Your task to perform on an android device: In the WeatherBug app. Check the current weather forecast conditions in New York.
Image 0: 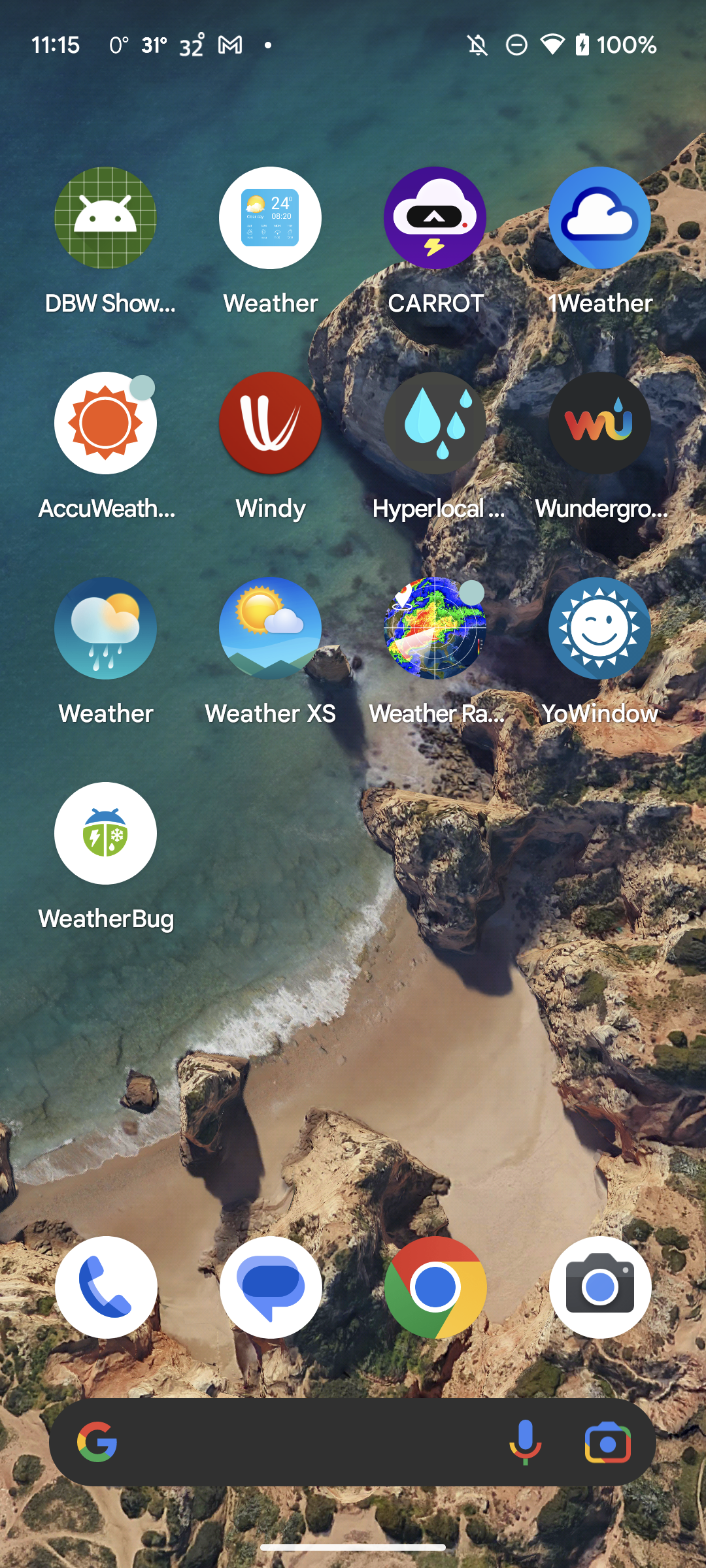
Open the WeatherBug app
Step 0: open app "WeatherBug"
Image 1: 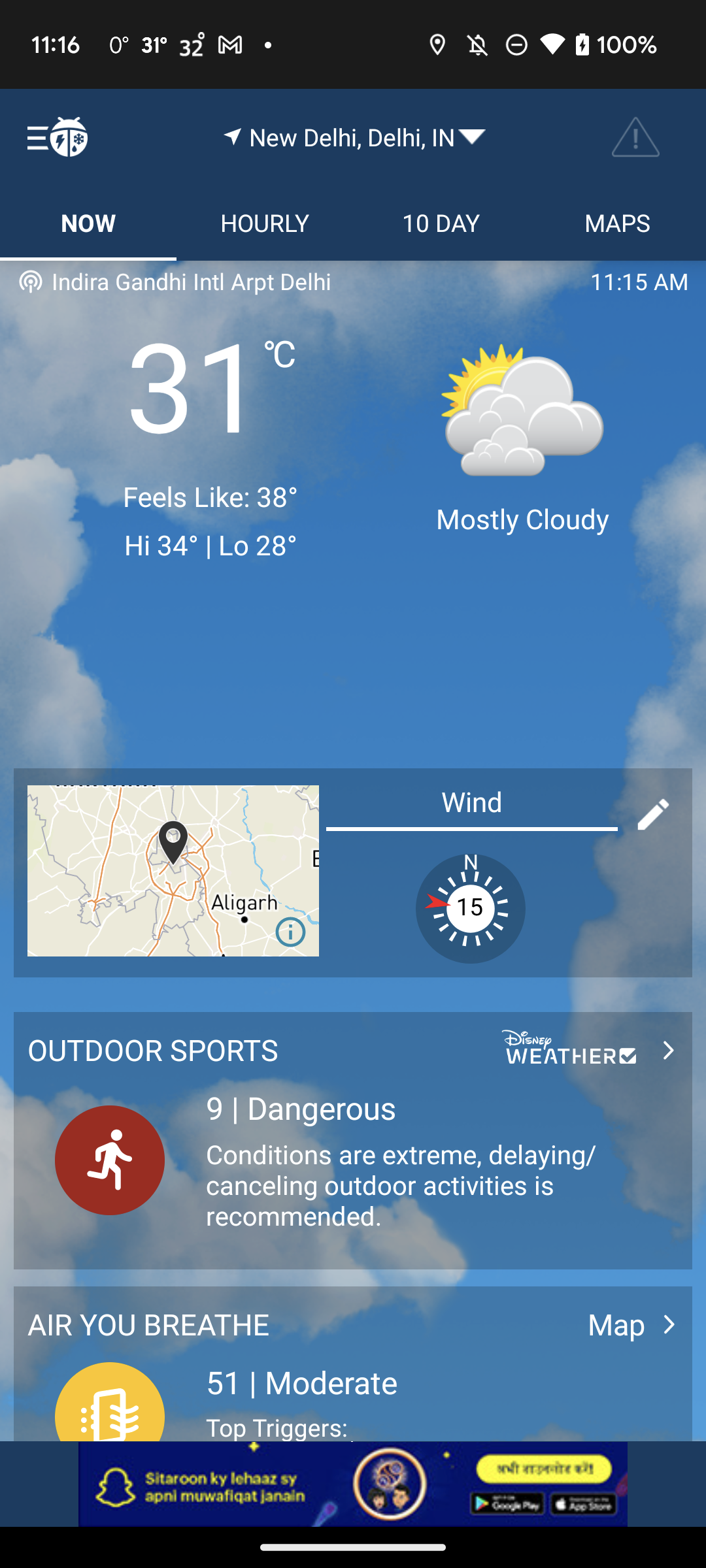
Click on New Delhi,Delhi,IN location at top of the screen
Step 1: click (367, 137)
Image 2: 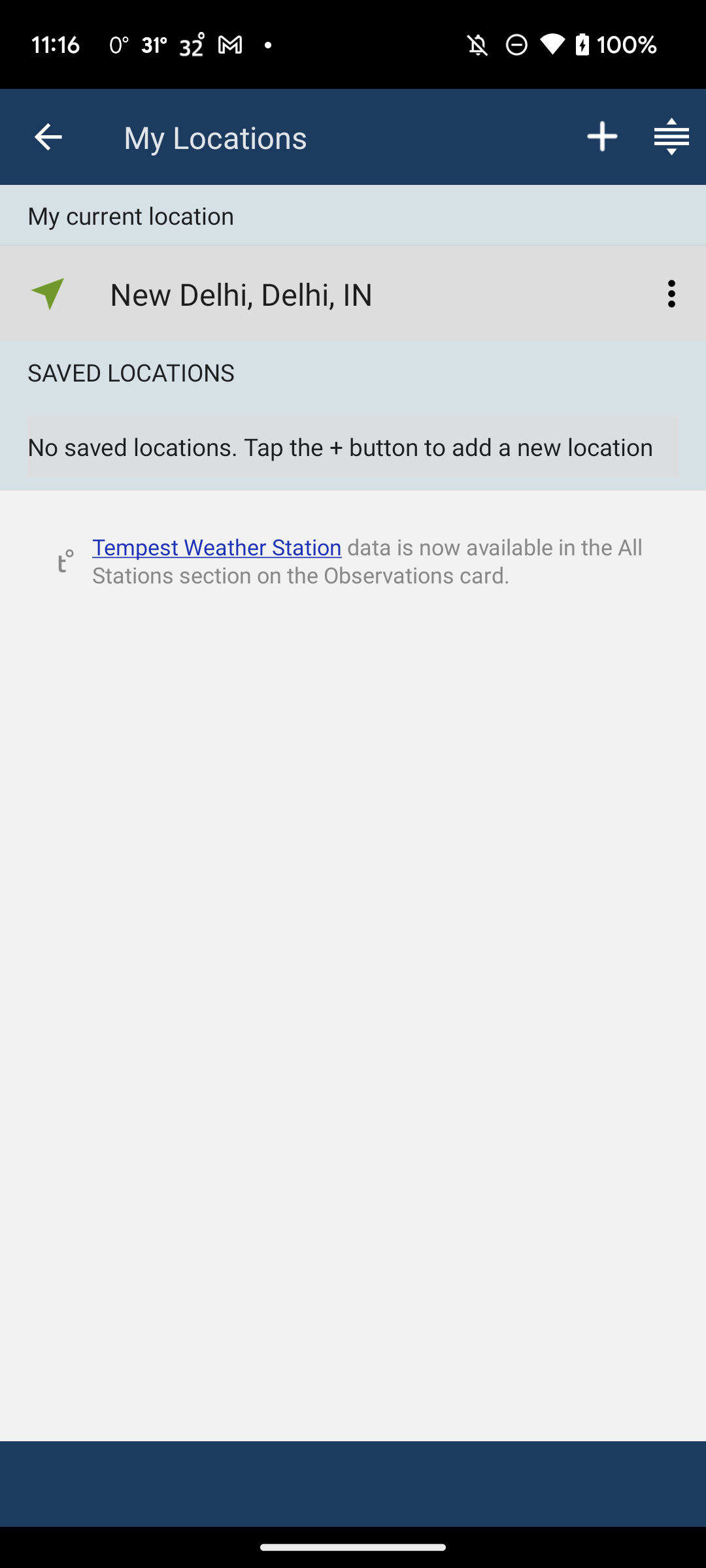
Click on the plus button at top of the screen
Step 2: click (603, 137)
Image 3: 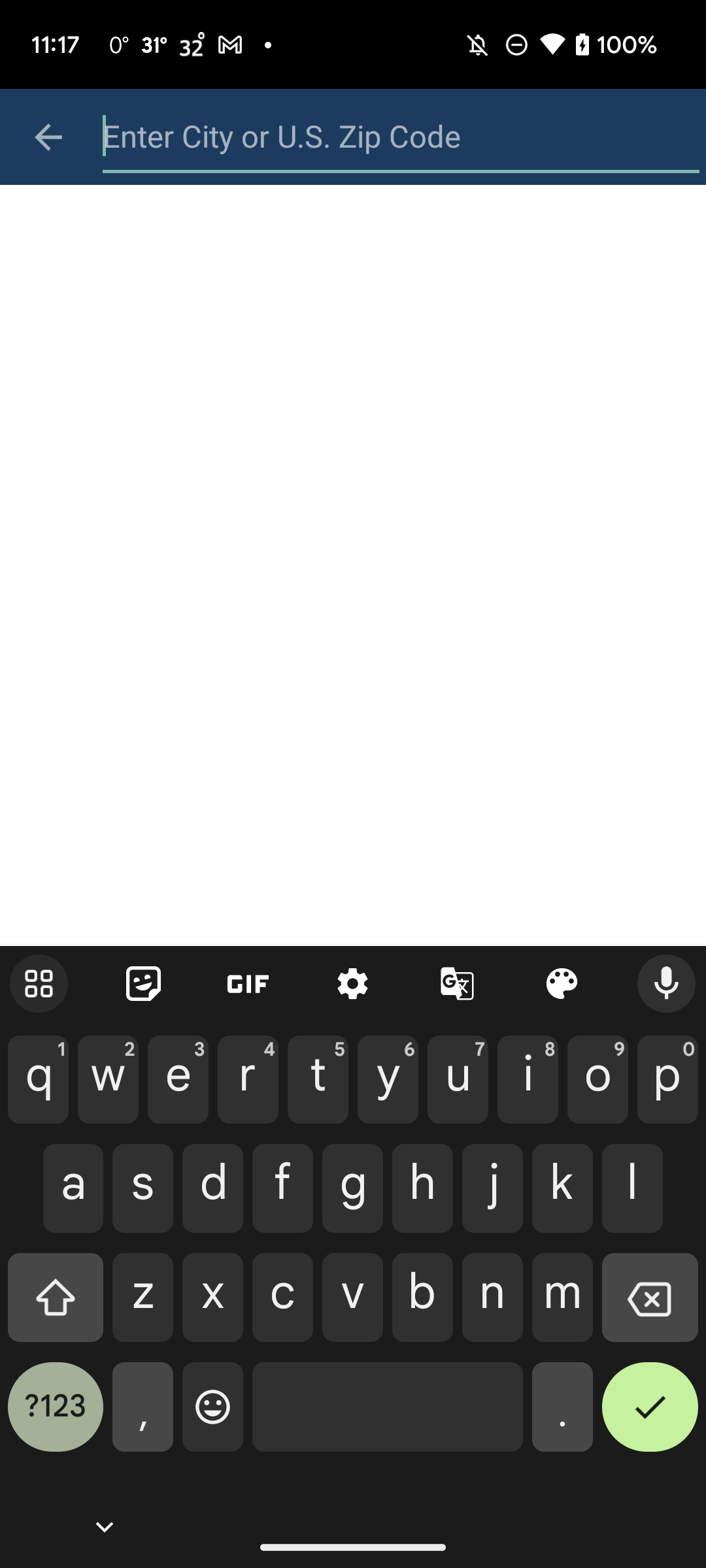
Type "New York" in the search bar
Step 3: type "New York"
Image 4: 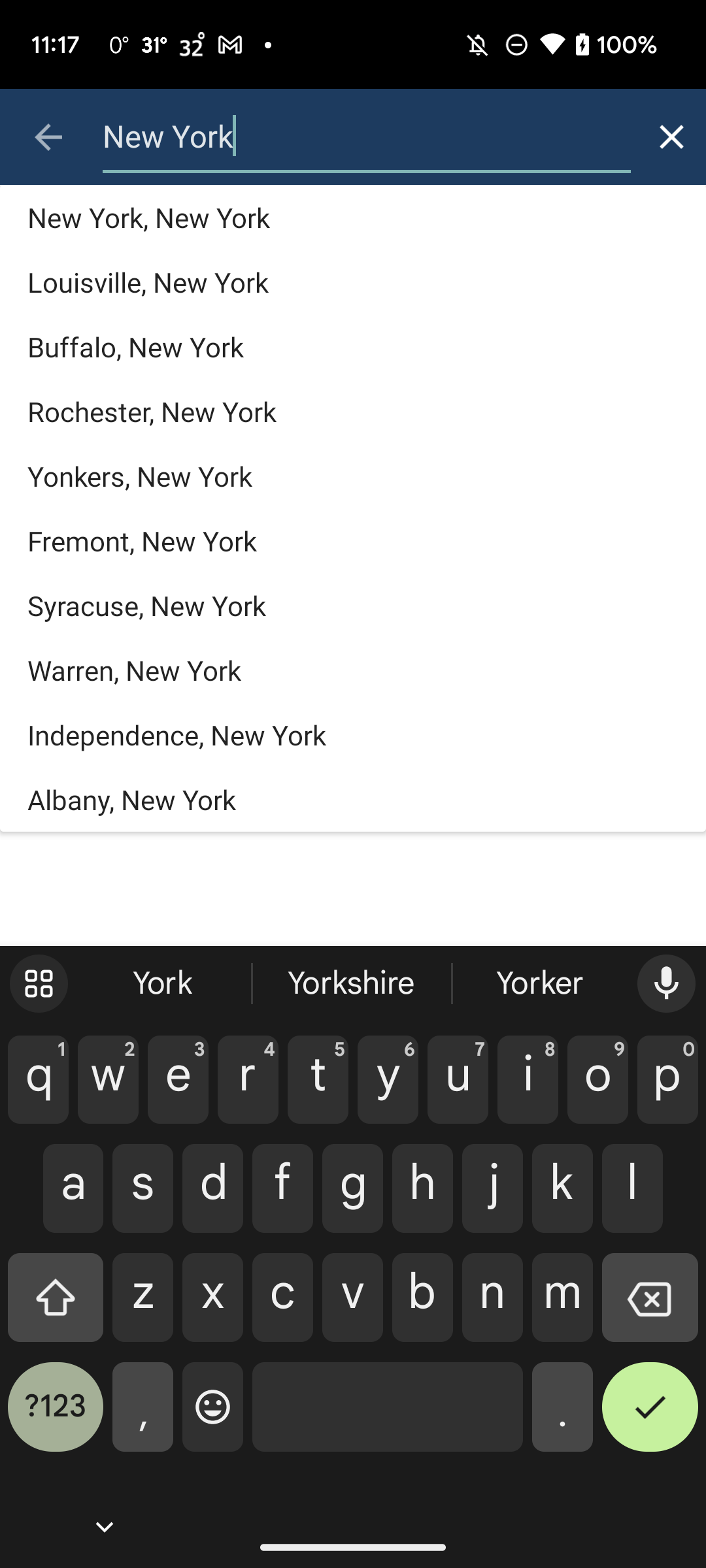
Click on the New York, New York result
Step 4: click (353, 217)
Image 5: 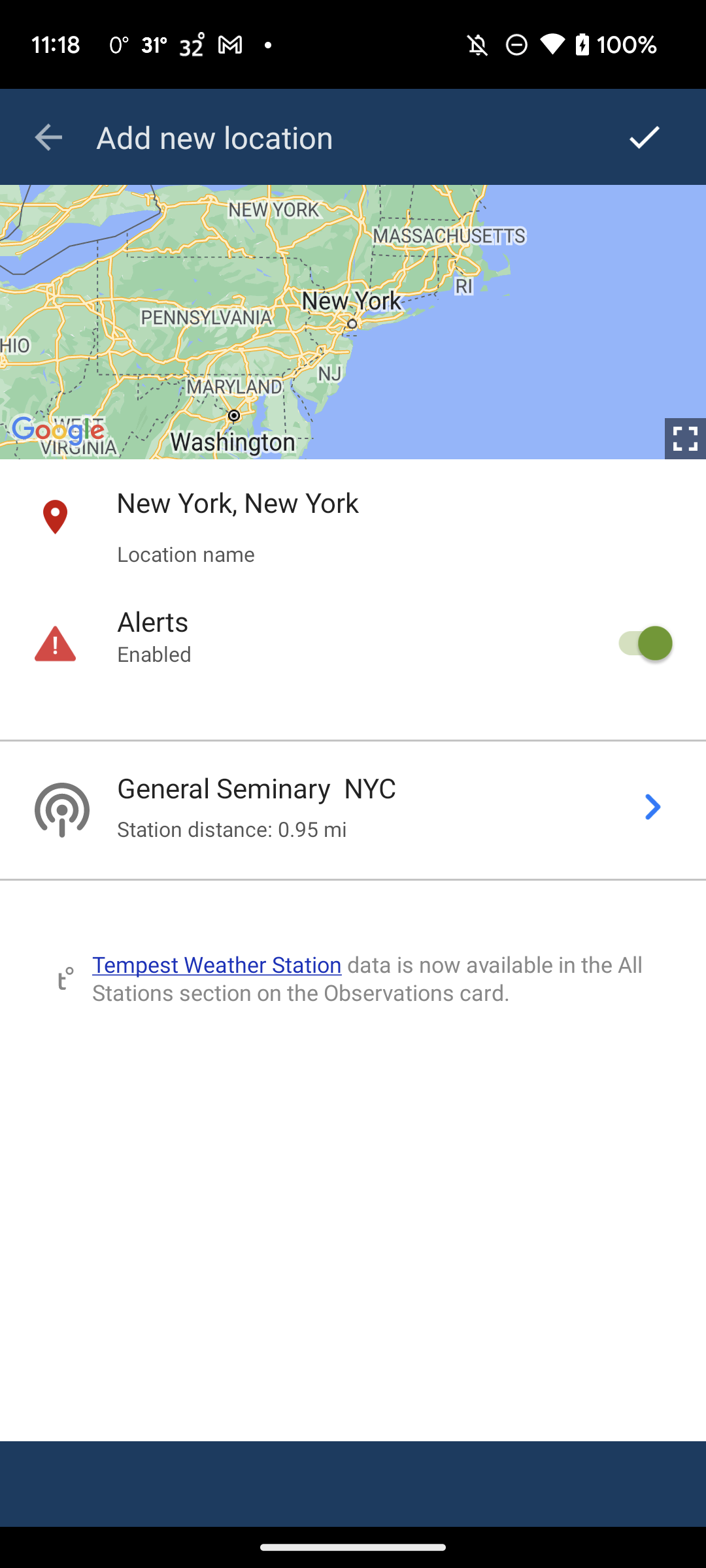
Click on the right icon at the top right of the screen.
Step 5: click (643, 139)
Image 6: 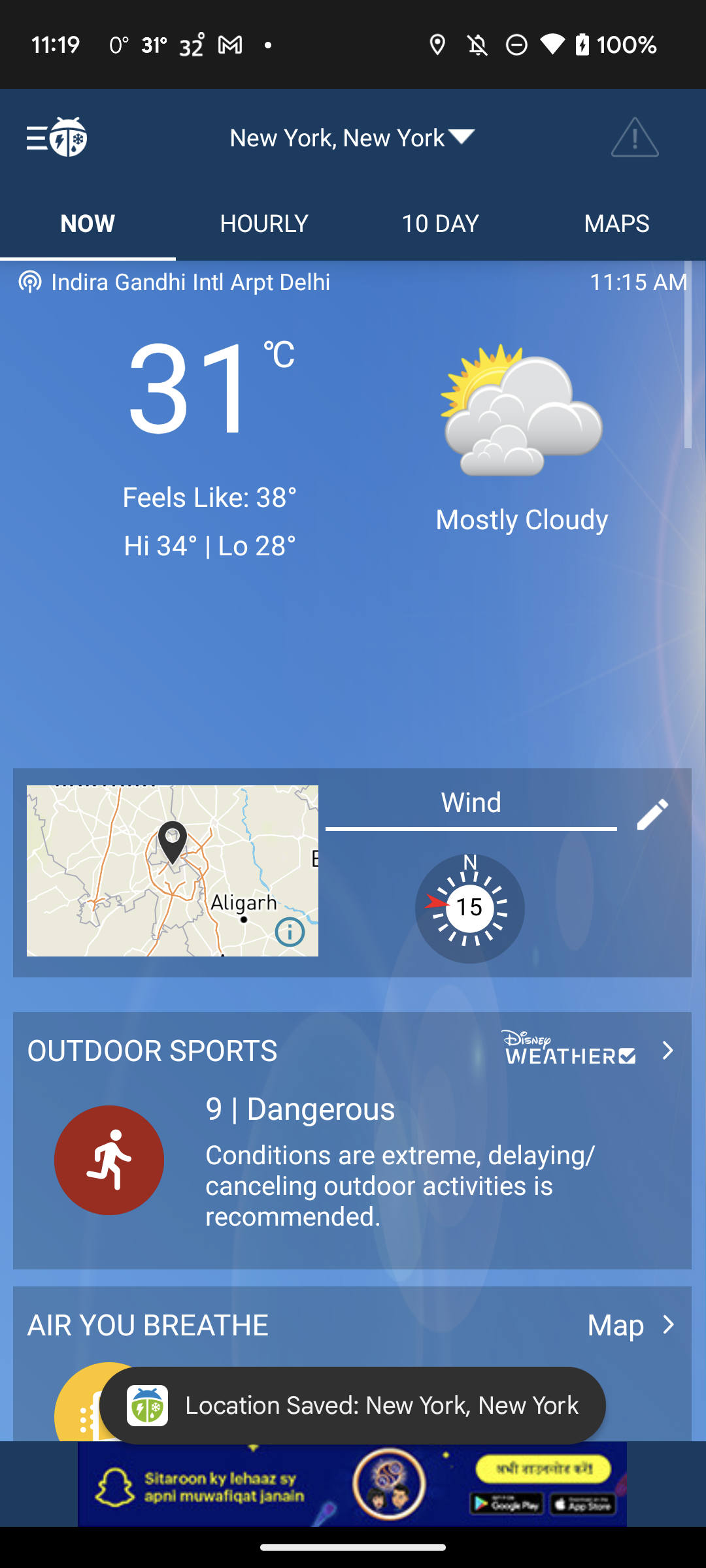
Click on the right icon at the top right of the screen.
Step 6: wait